Your task to perform on an android device: I want to order burger buns from the InstaShop app because we are having a family reunion on Friday and have chosen to prepare hamburgers for lunch. 
Image 1: 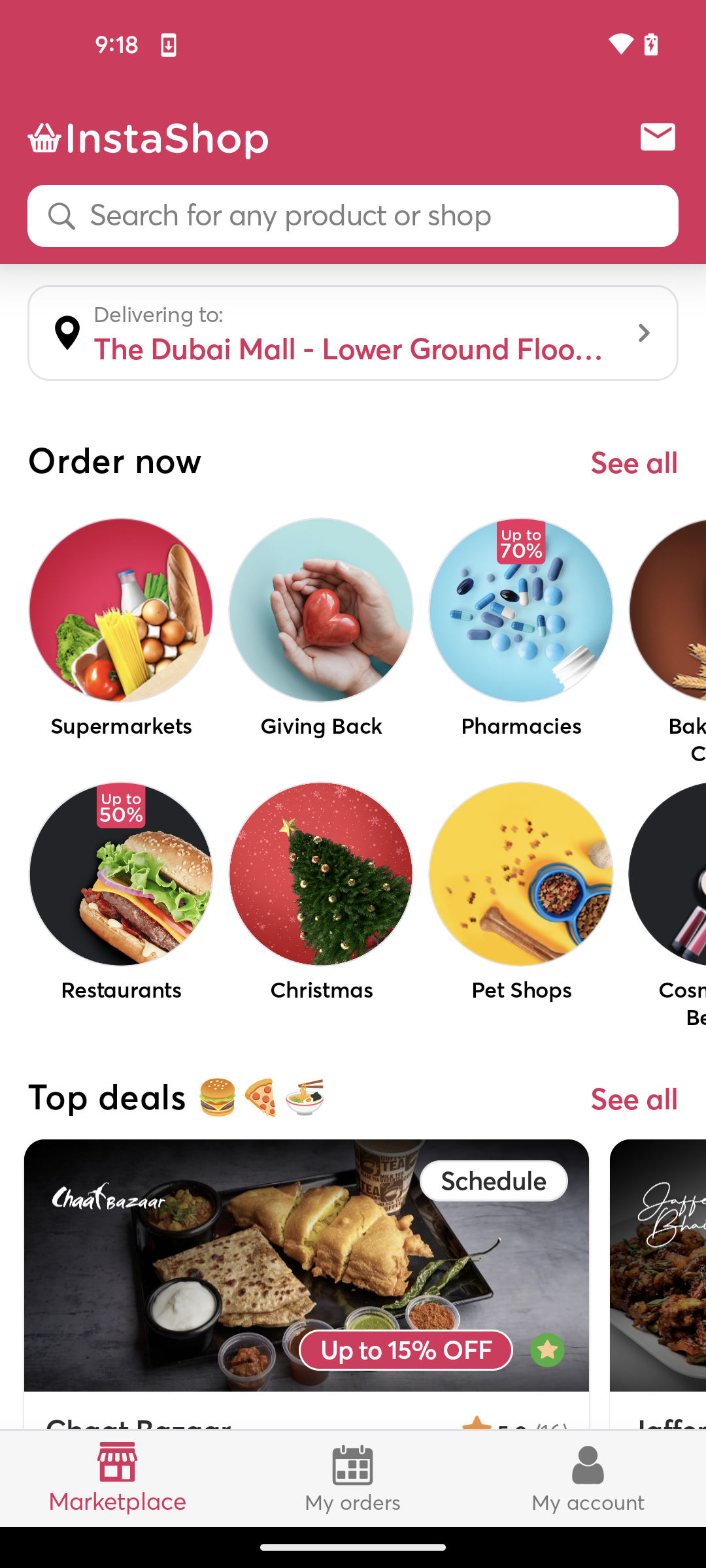
click on the search bar
Step 1: click (373, 216)
Image 2: 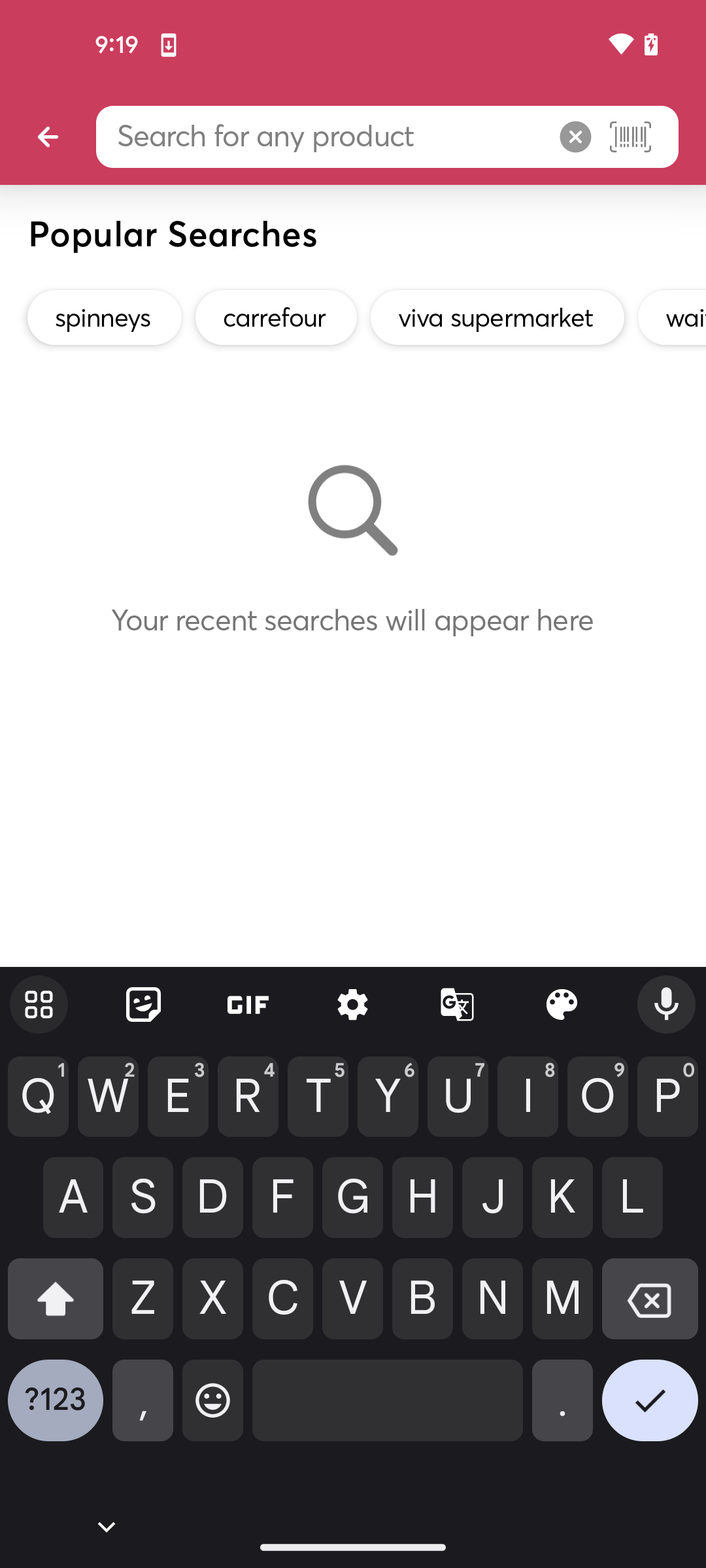
type bread buns
Step 2: type "bread buns"
Image 3: 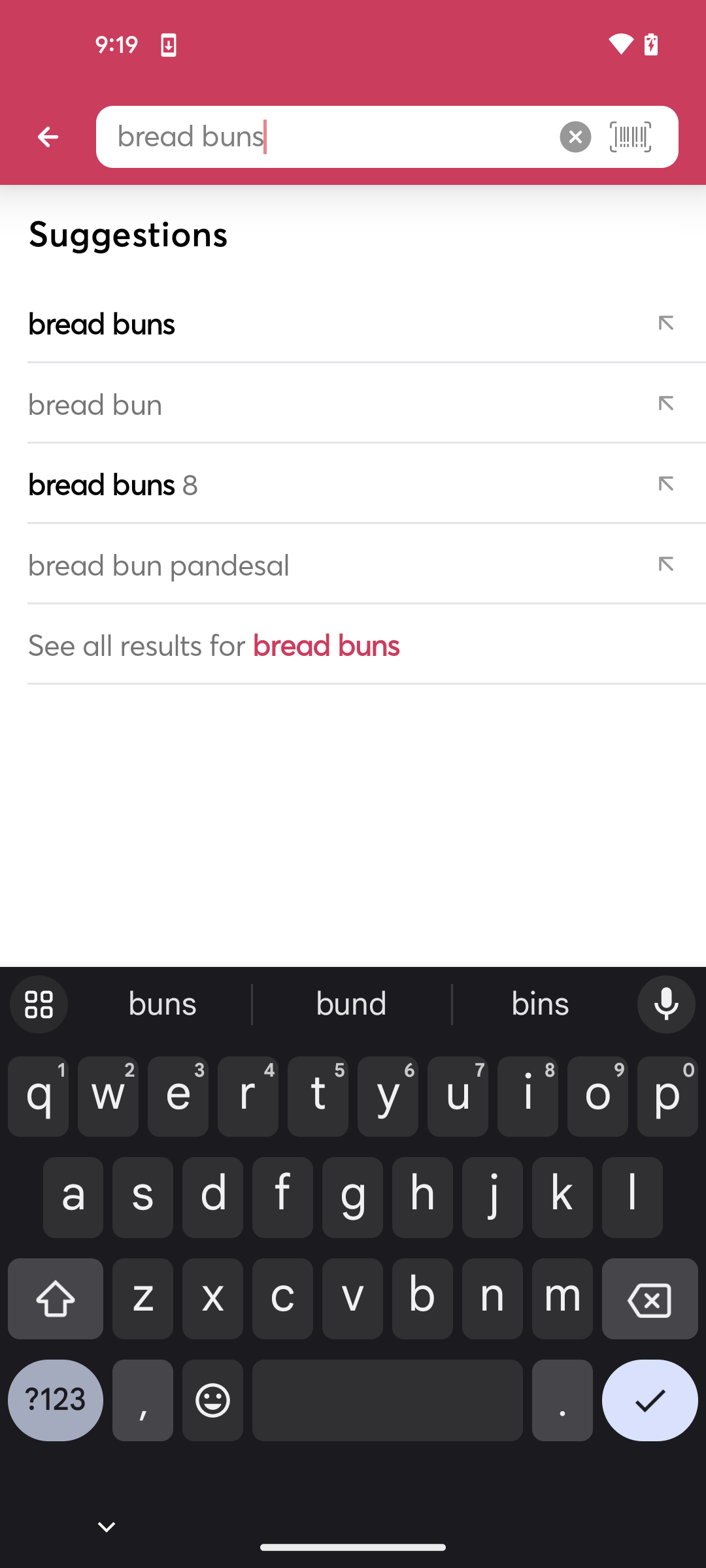
click on the tick icon
Step 3: click (650, 1410)
Image 4: 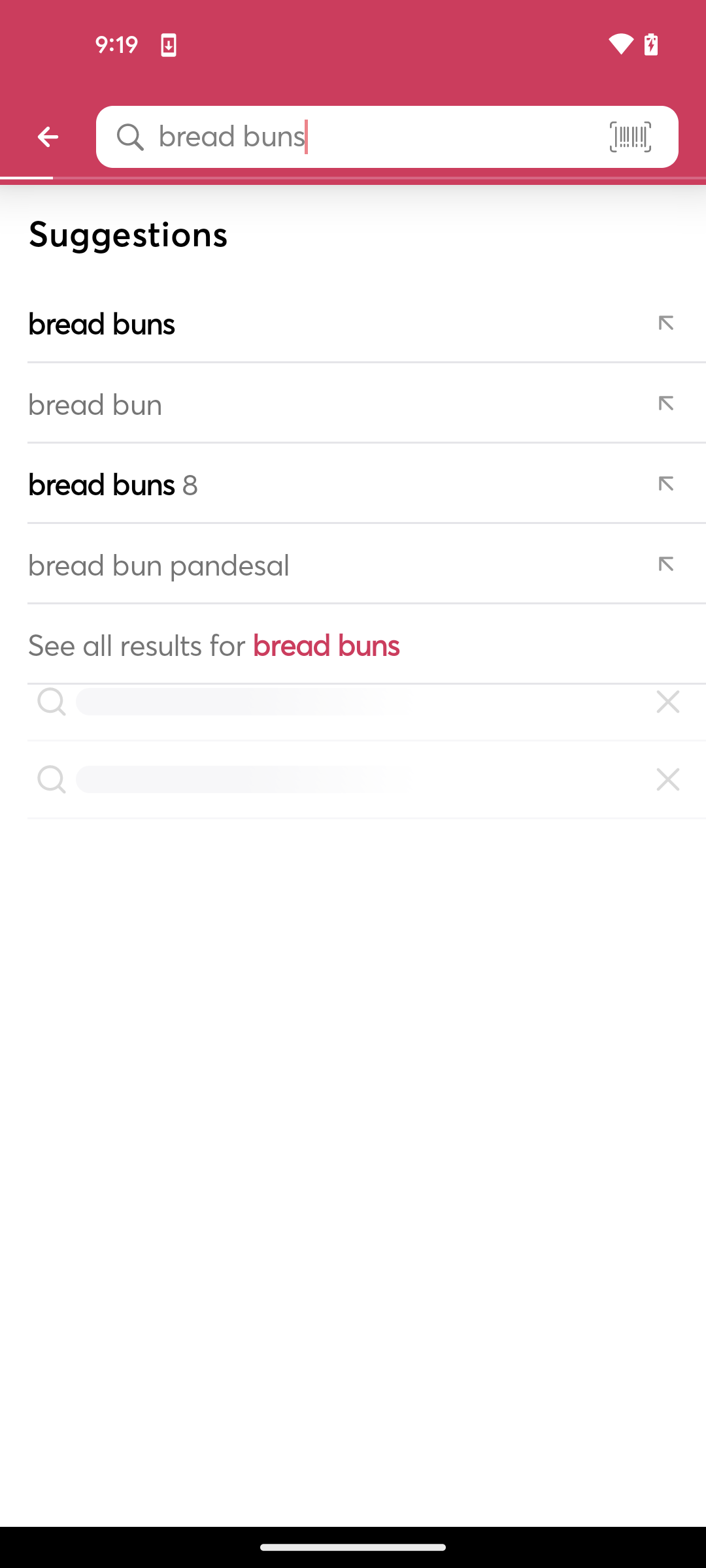
click on the tick icon
Step 4: wait